Your task to perform on an android device: Open booking.com app and View the details about shiv shakti hostel hotel and review the photos ,reviews ,room rates and description and ask a question about swimming pool facilities. 
Image 0: 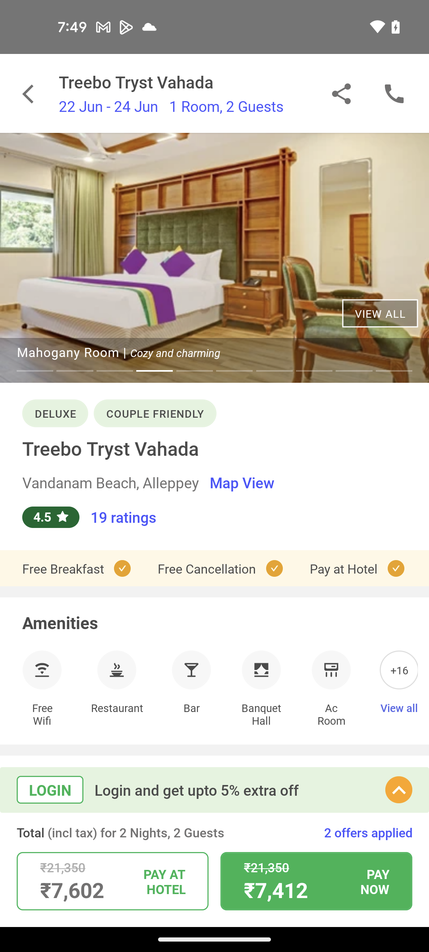
Open booking.com app
Step 0: open app "Booking.com"
Image 1: 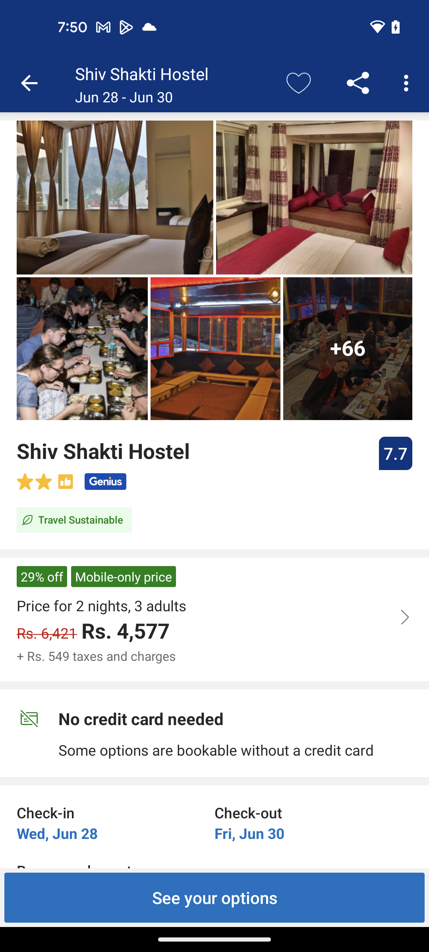
Click on +66 photos to view more 
Step 1: click (348, 349)
Image 2: 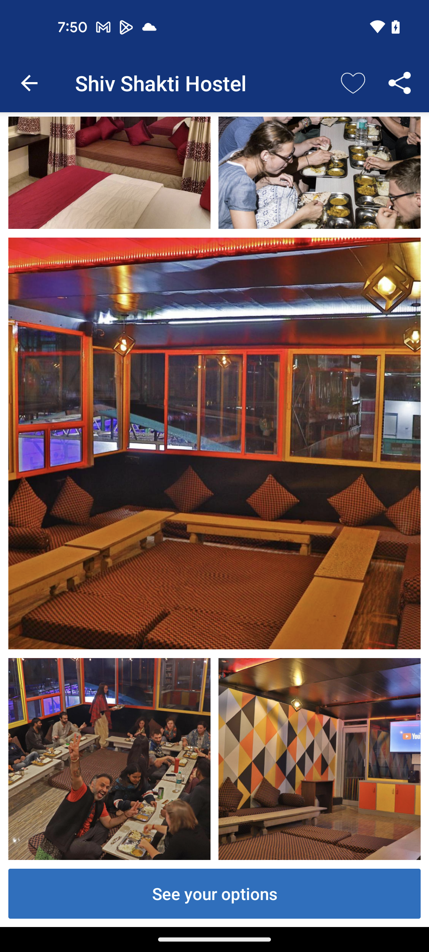
Swipe up to view more photos
Step 2: scroll down
Image 3: 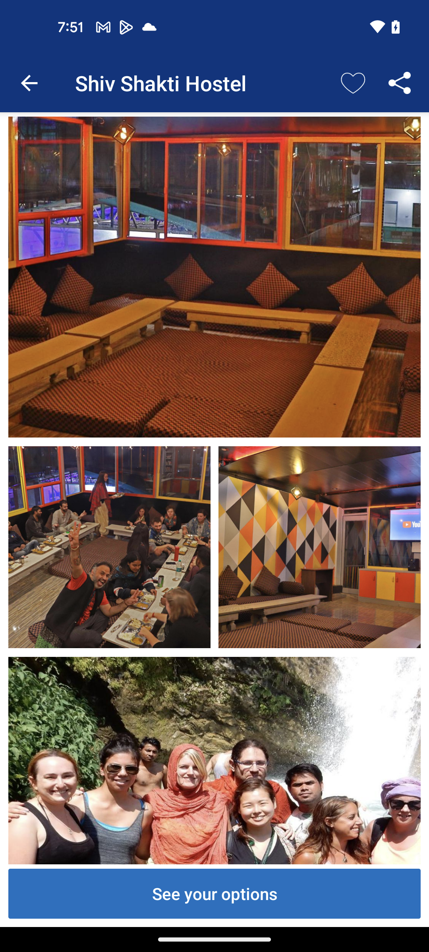
Swipe up to view more photos
Step 3: scroll down
Image 4: 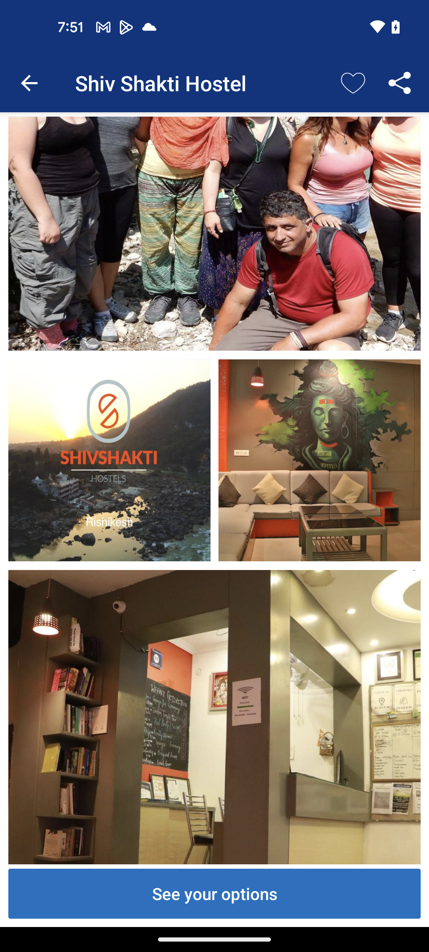
Swipe up to view more photos
Step 4: scroll down
Image 5: 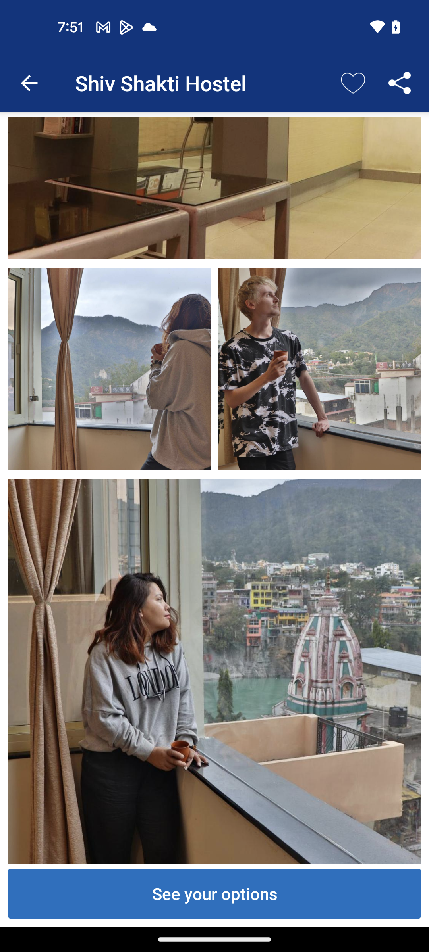
Go back to the previous page
Step 5: press back button
Image 6: 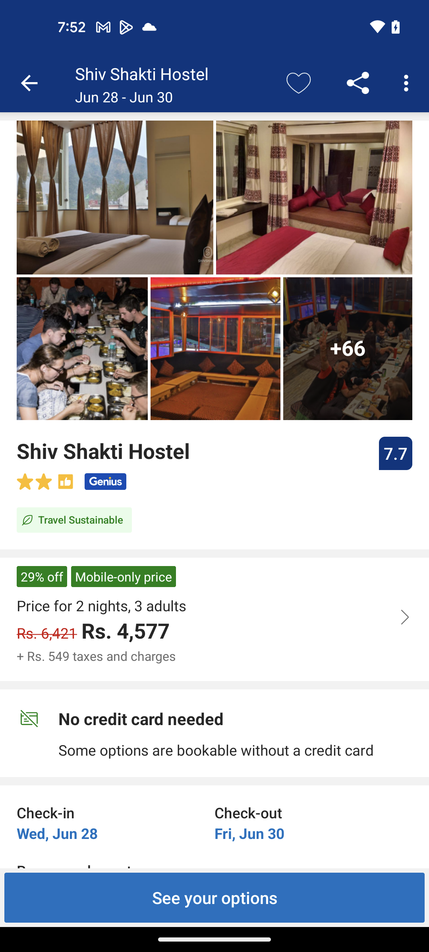
Click on the right arrow option to view about price
Step 6: click (214, 619)
Image 7: 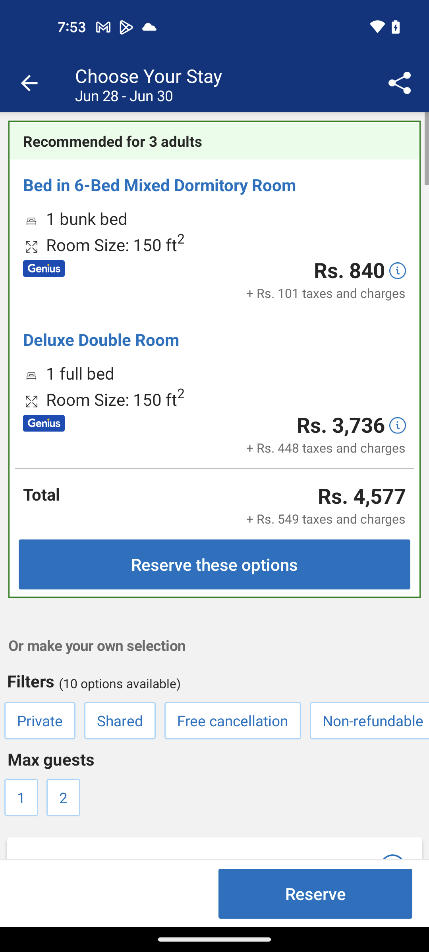
Swipe up to view more details
Step 7: scroll down
Image 8: 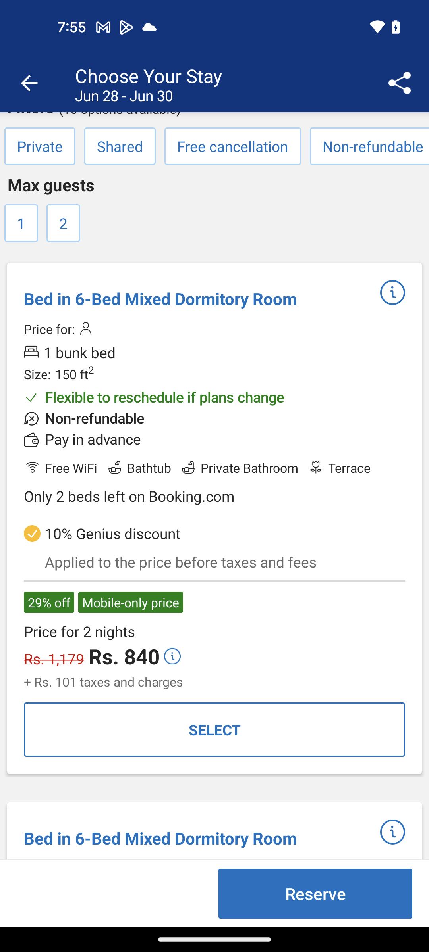
Swipe up to view more details
Step 8: scroll down
Image 9: 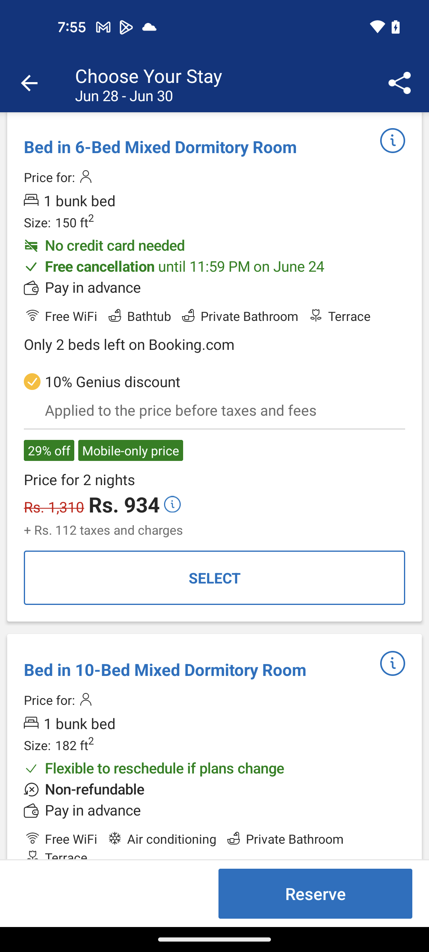
Go back to the previous page for reviews
Step 9: press back button
Image 10: 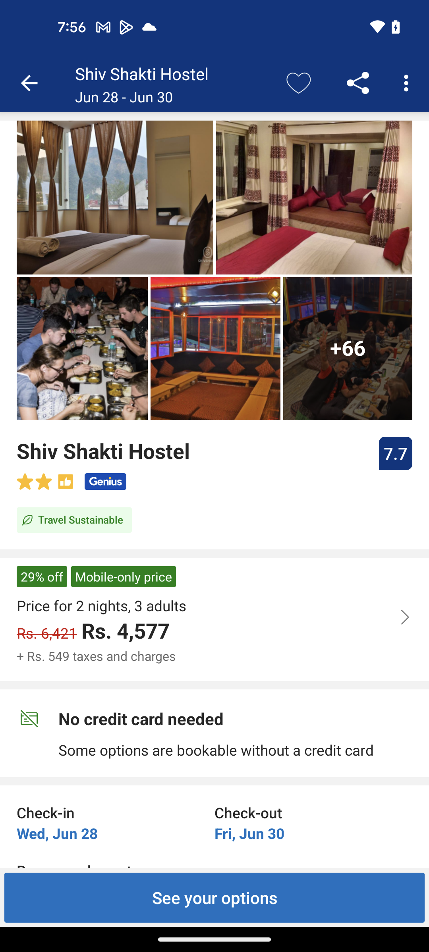
Swipe up for reviews
Step 10: scroll down
Image 11: 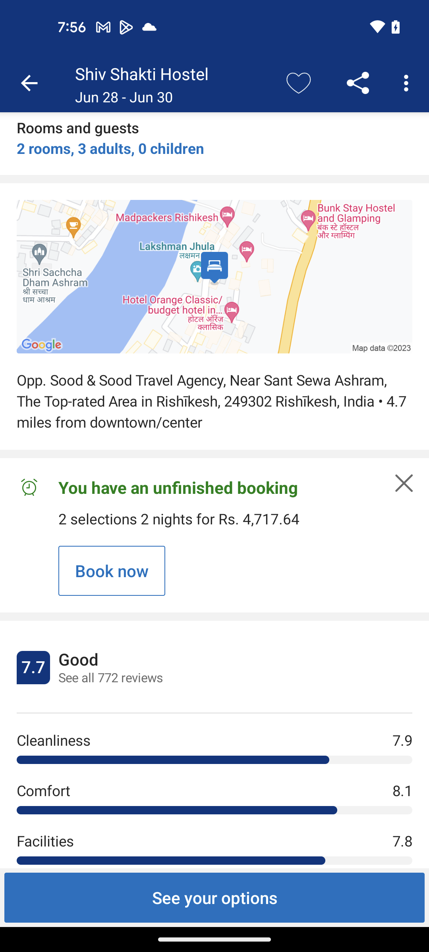
Click on to see  all 772 reviews
Step 11: click (214, 668)
Image 12: 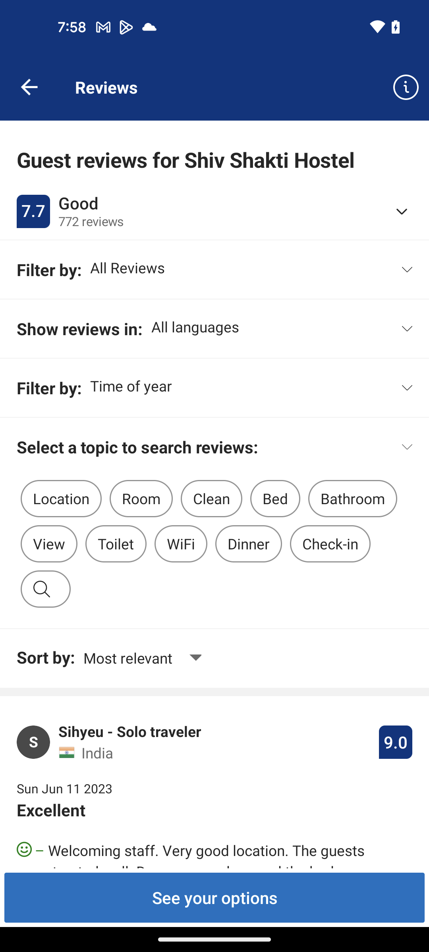
Swipe up to view more reviews
Step 12: scroll down
Image 13: 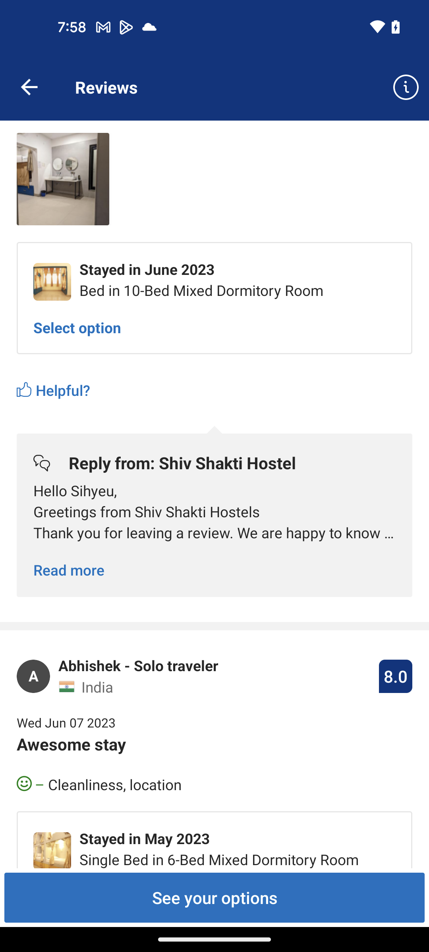
Swipe up to view more reviews
Step 13: scroll down
Image 14: 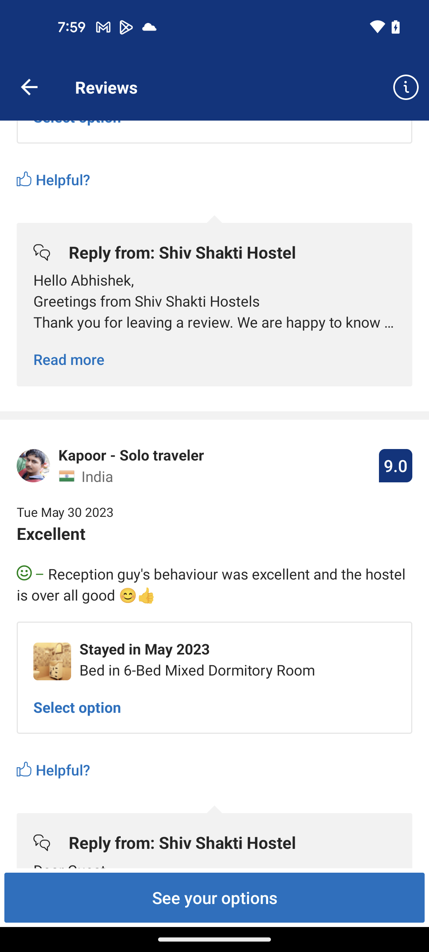
Swipe up to view more reviews
Step 14: scroll down
Image 15: 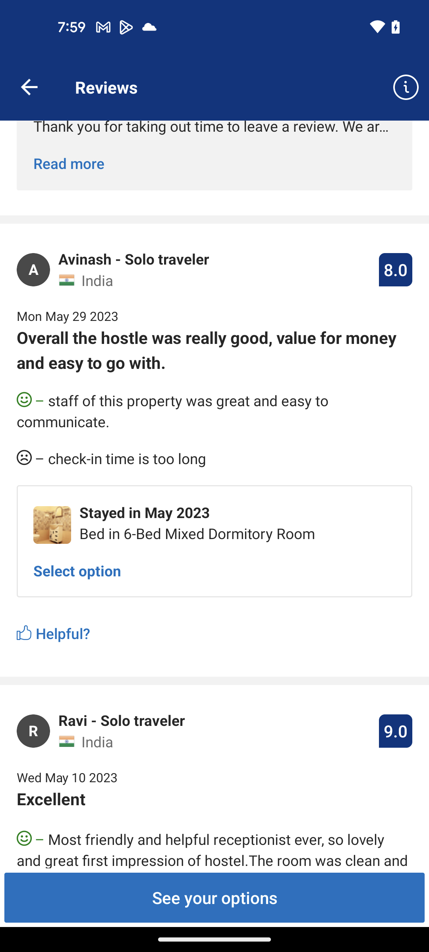
Go back to the previous page for description
Step 15: press back button
Image 16: 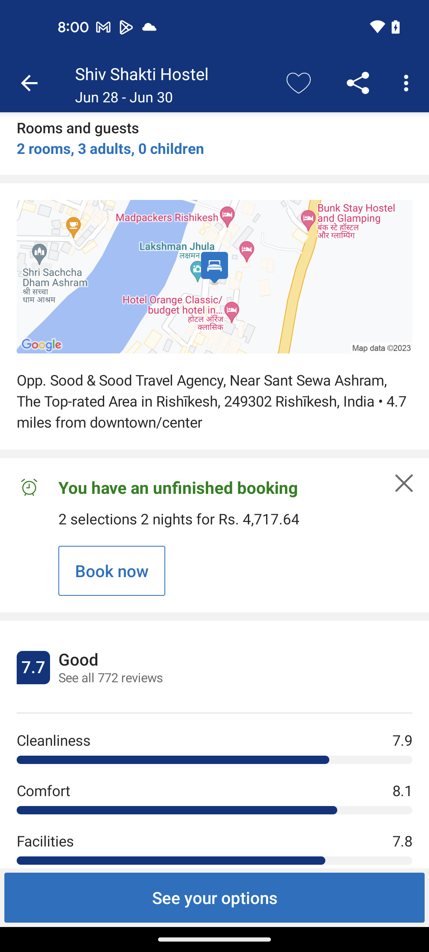
Swipe up to view the description
Step 16: scroll down
Image 17: 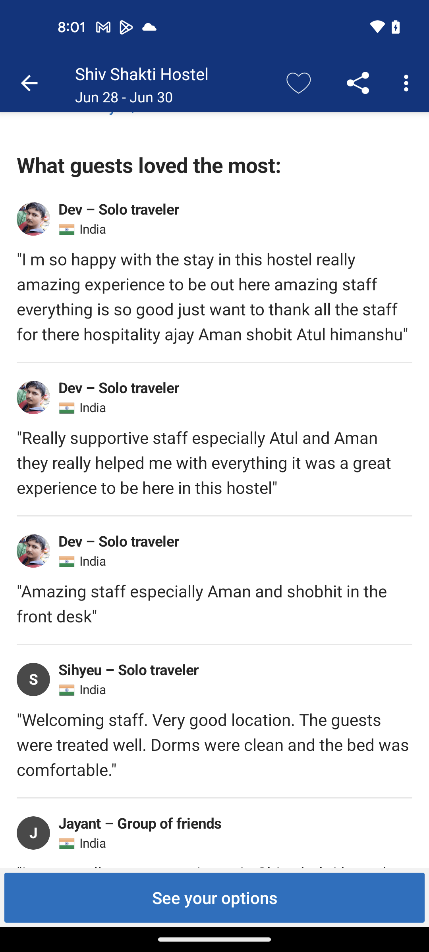
Swipe up to view the description
Step 17: scroll down
Image 18: 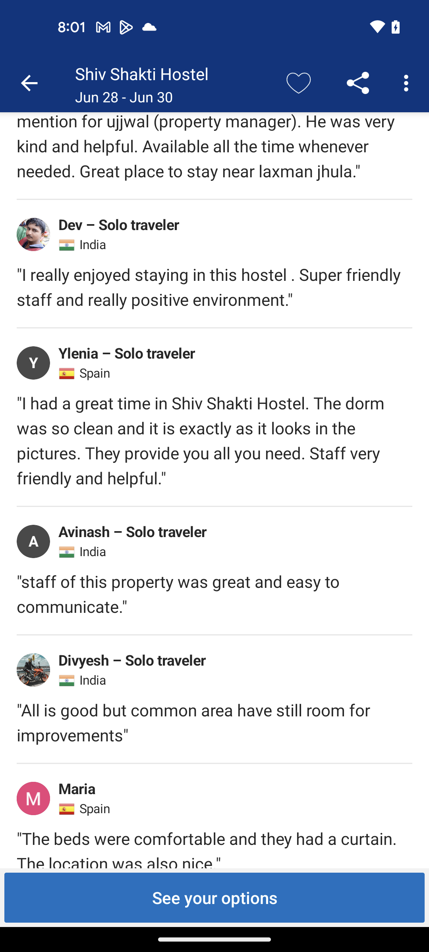
Swipe up to view the description
Step 18: scroll down
Image 19: 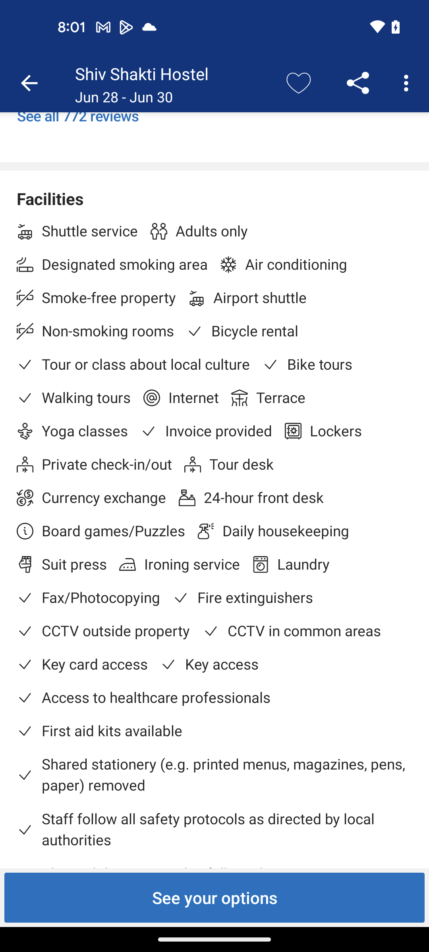
Swipe up to view the description
Step 19: scroll down
Image 20: 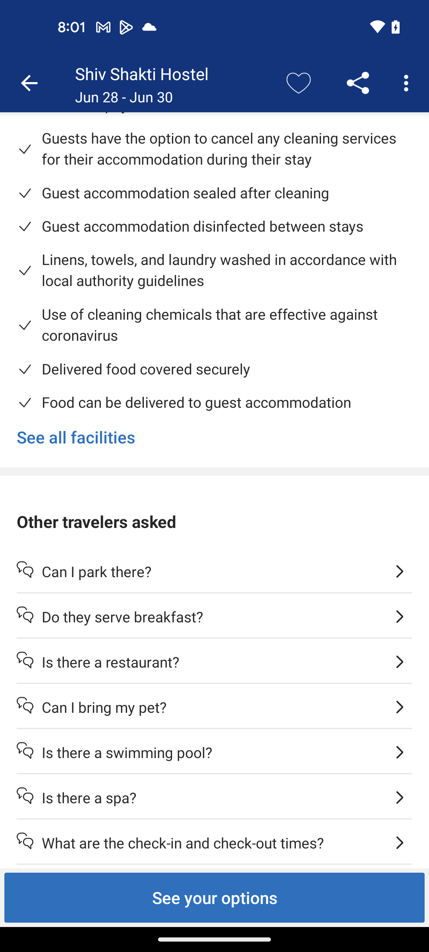
Swipe up to view the description
Step 20: scroll down
Image 21: 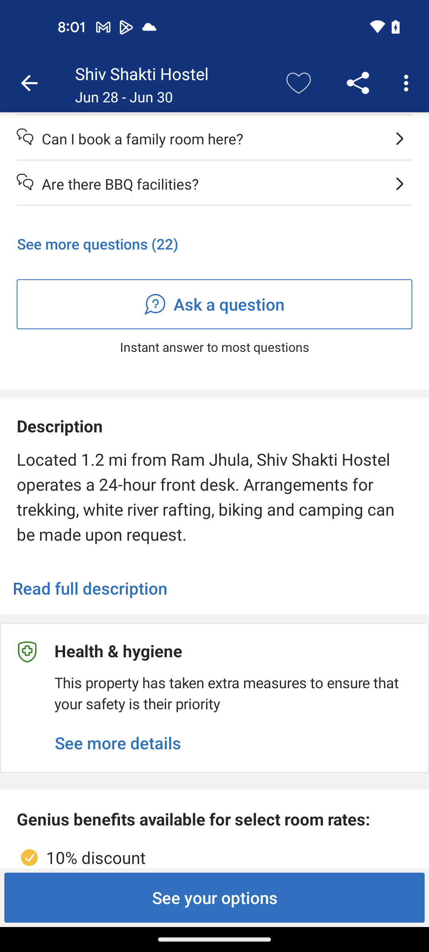
Click on the read full description
Step 21: click (90, 589)
Image 22: 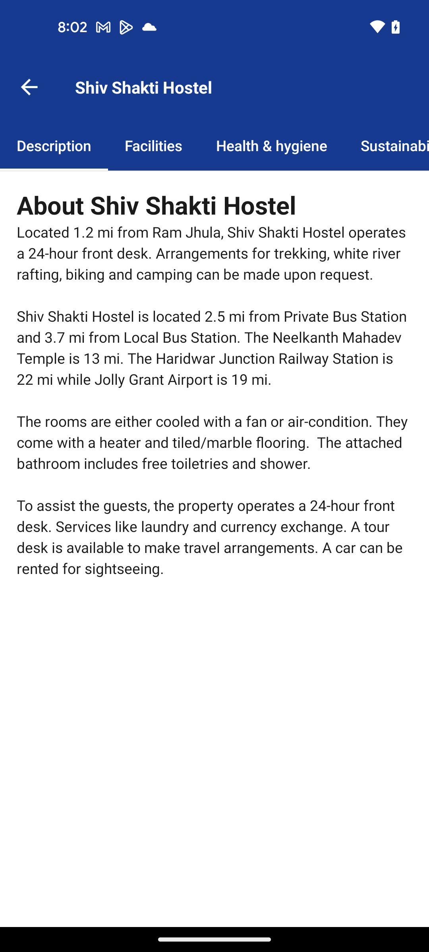
Go back to the previous page 
Step 22: press back button
Image 23: 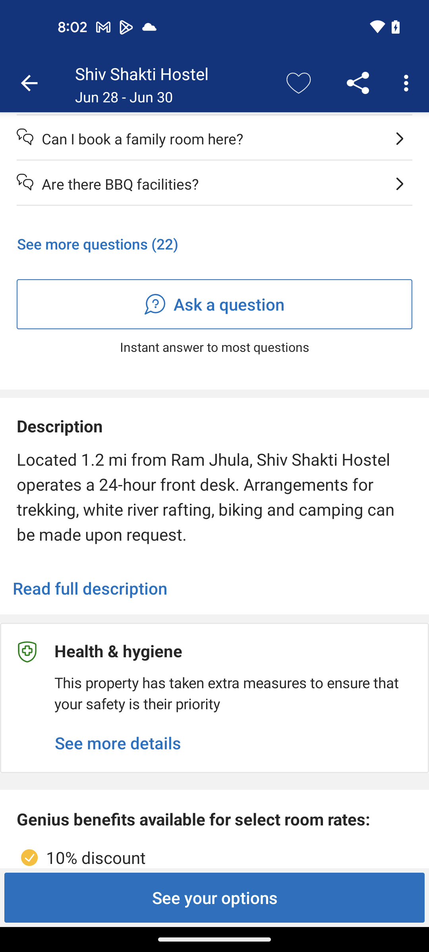
Click on the ask a question
Step 23: click (214, 304)
Image 24: 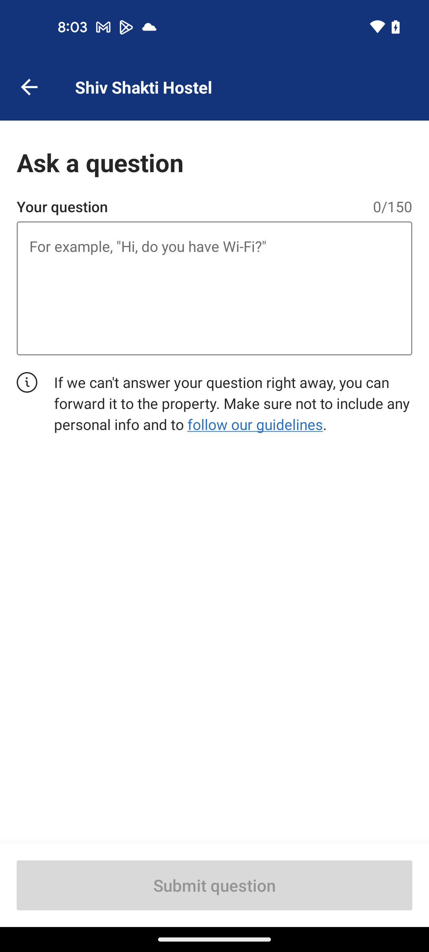
Search for about swimming pool facilities
Step 24: type "Is a swimming pool facility available?"
Image 25: 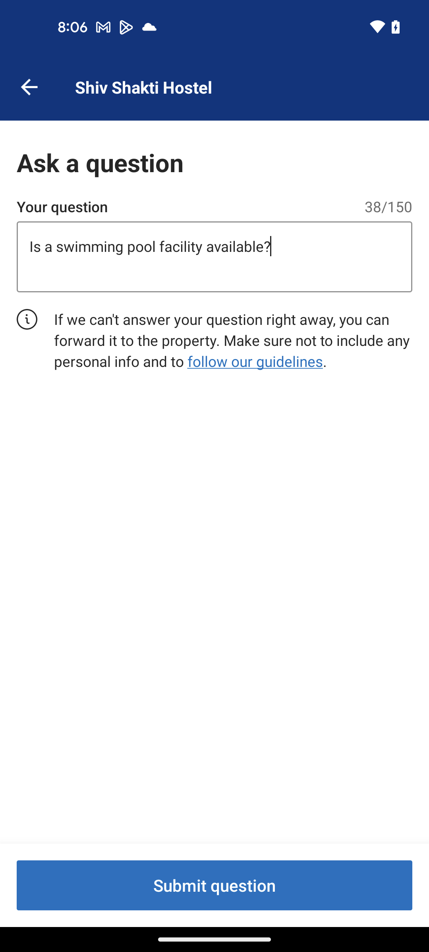
Click on the submit question button at the bottom of the screen
Step 25: click (214, 885)